Your task to perform on an android device: Set an alarm for dinner at 7:30 pm for weekdays
Image 0: 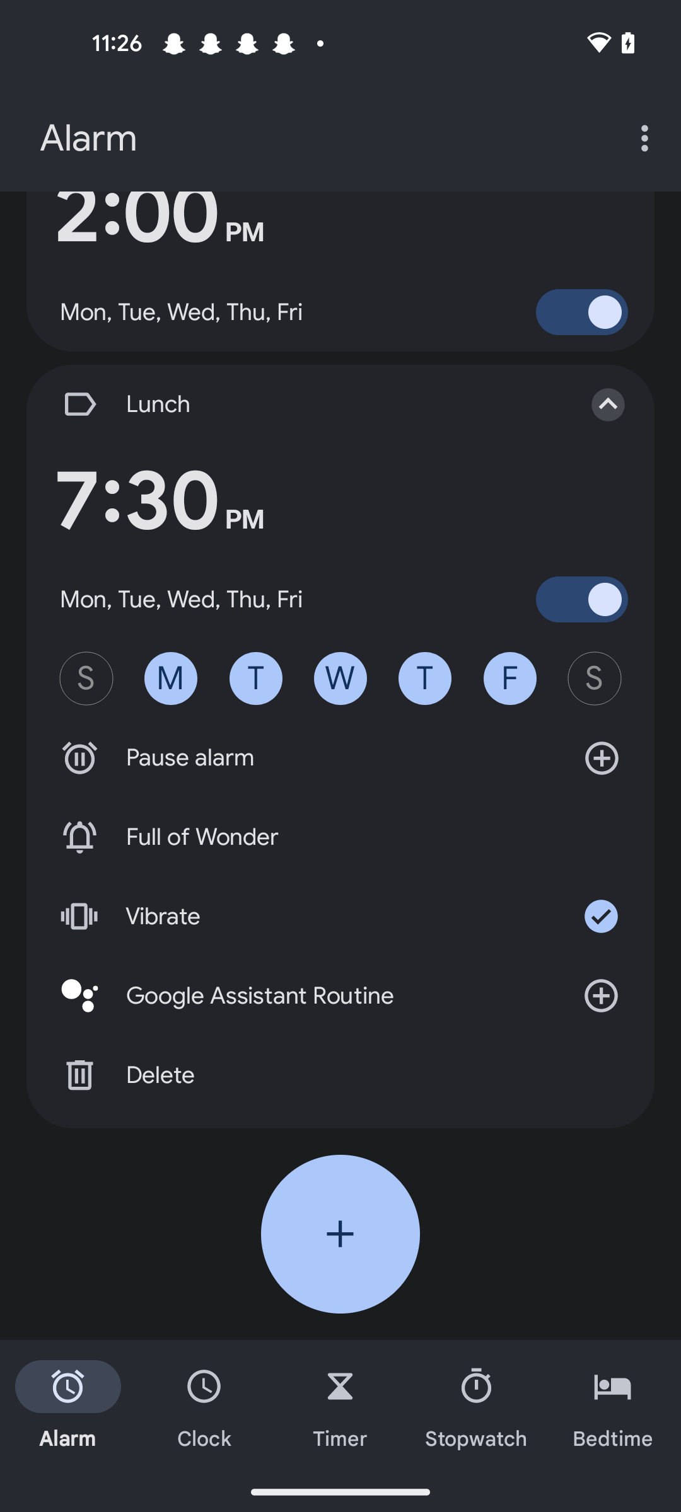
Click on the Add button of the screen 
Step 0: click (340, 1234)
Image 1: 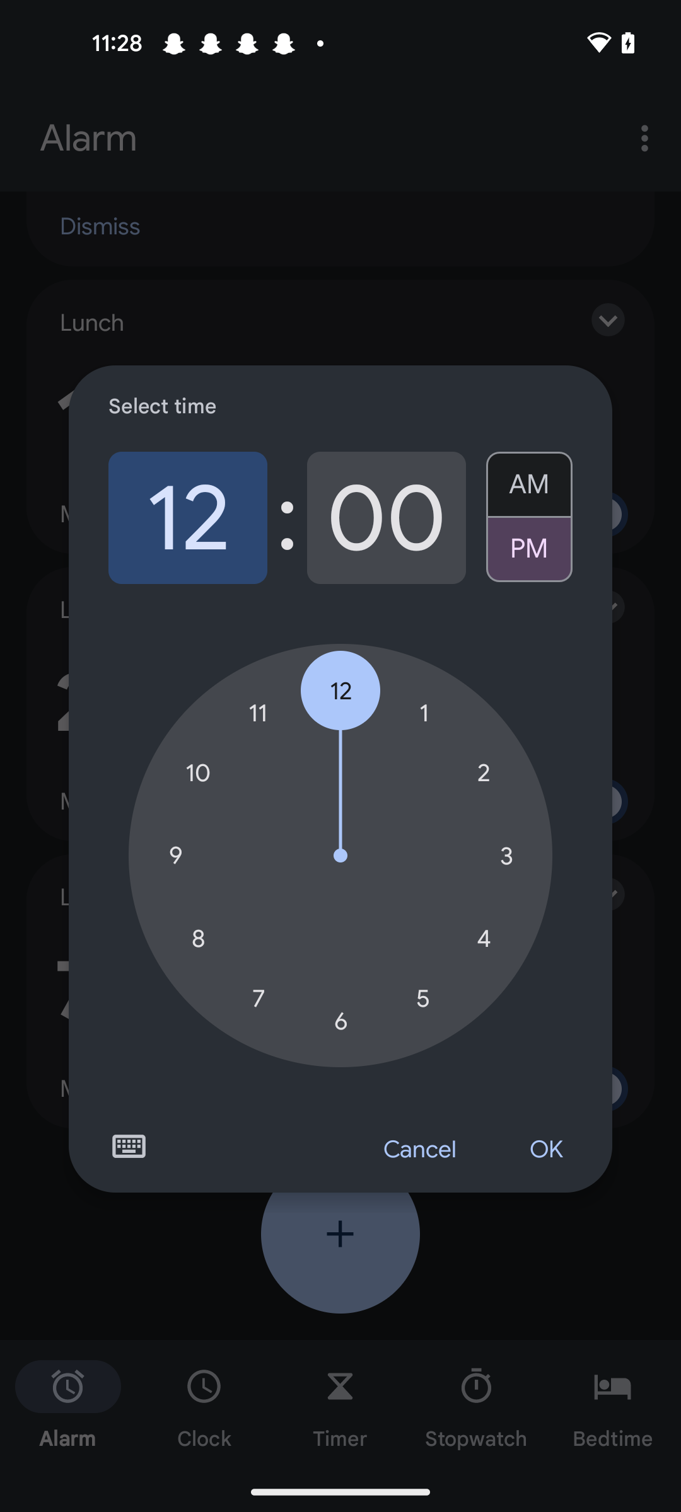
Set hours to 7
Step 1: click (258, 998)
Image 2: 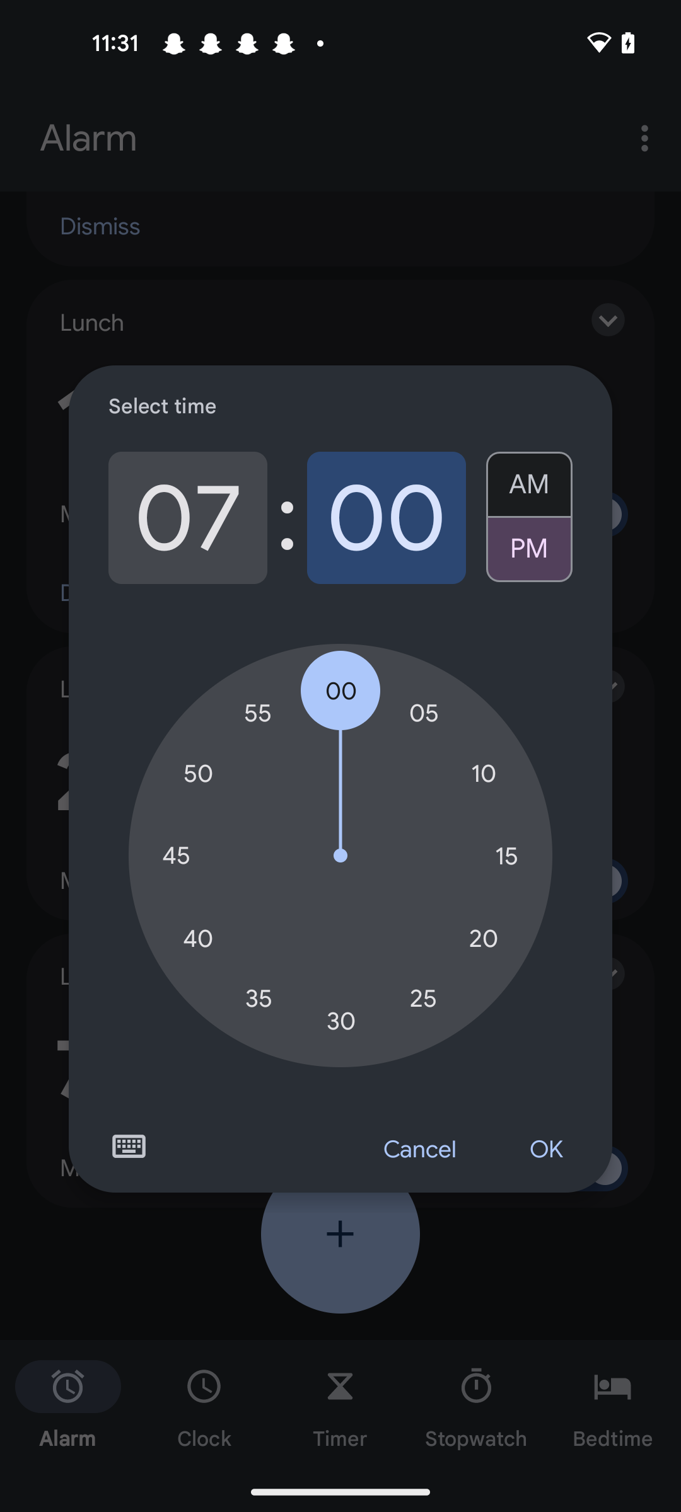
Set minutes to 30
Step 2: click (340, 1021)
Image 3: 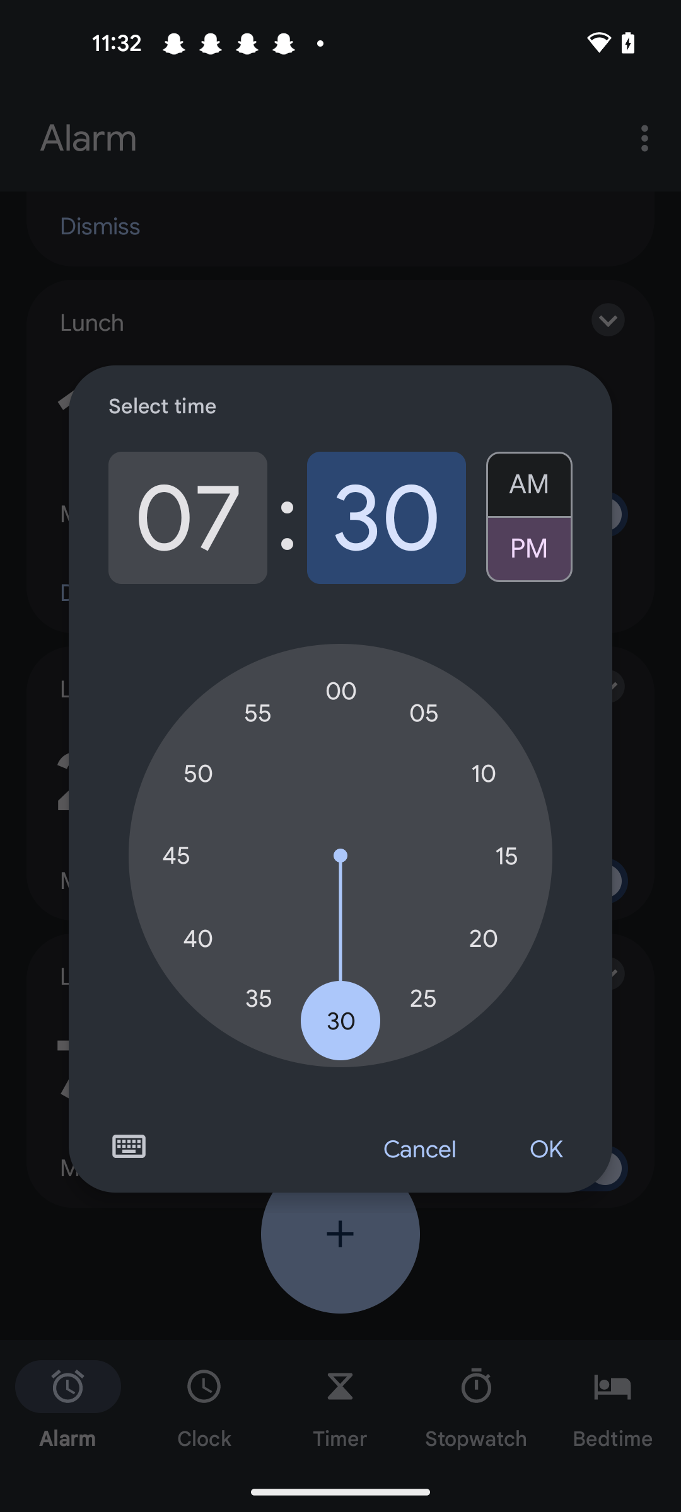
Select the Pm option 
Step 3: click (529, 556)
Image 4: 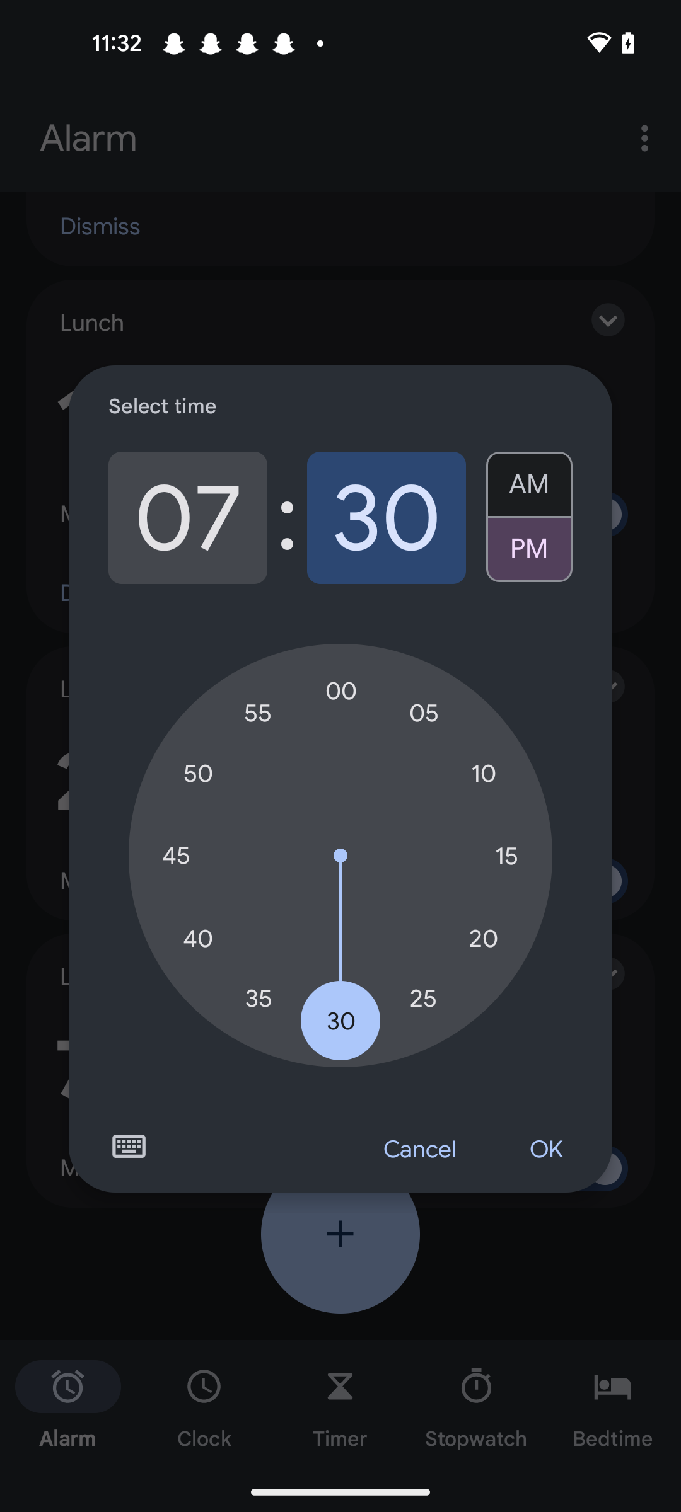
Click on the Ok button of  the screen 
Step 4: click (545, 1150)
Image 5: 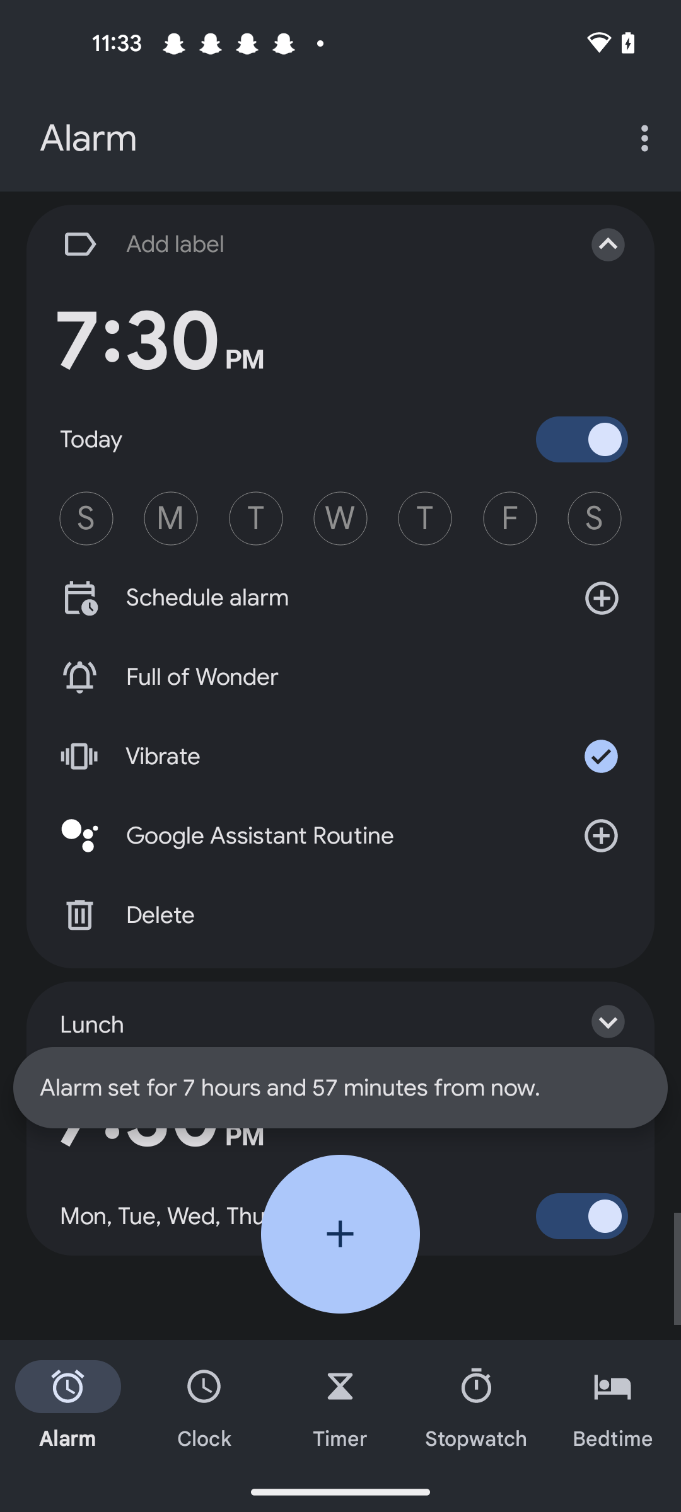
Click on the Add label option of the screen 
Step 5: click (307, 244)
Image 6: 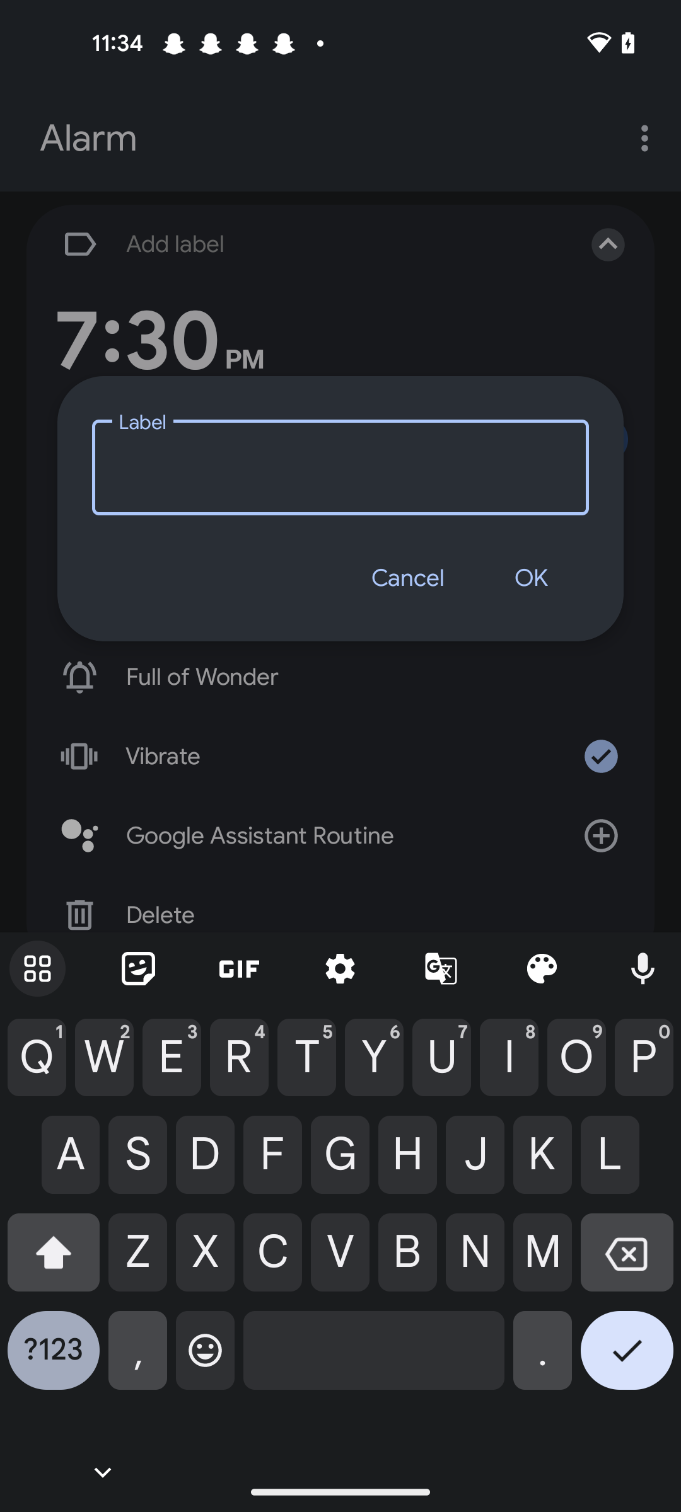
Enter an alarm name as Dinner 
Step 6: type "Dinner"
Image 7: 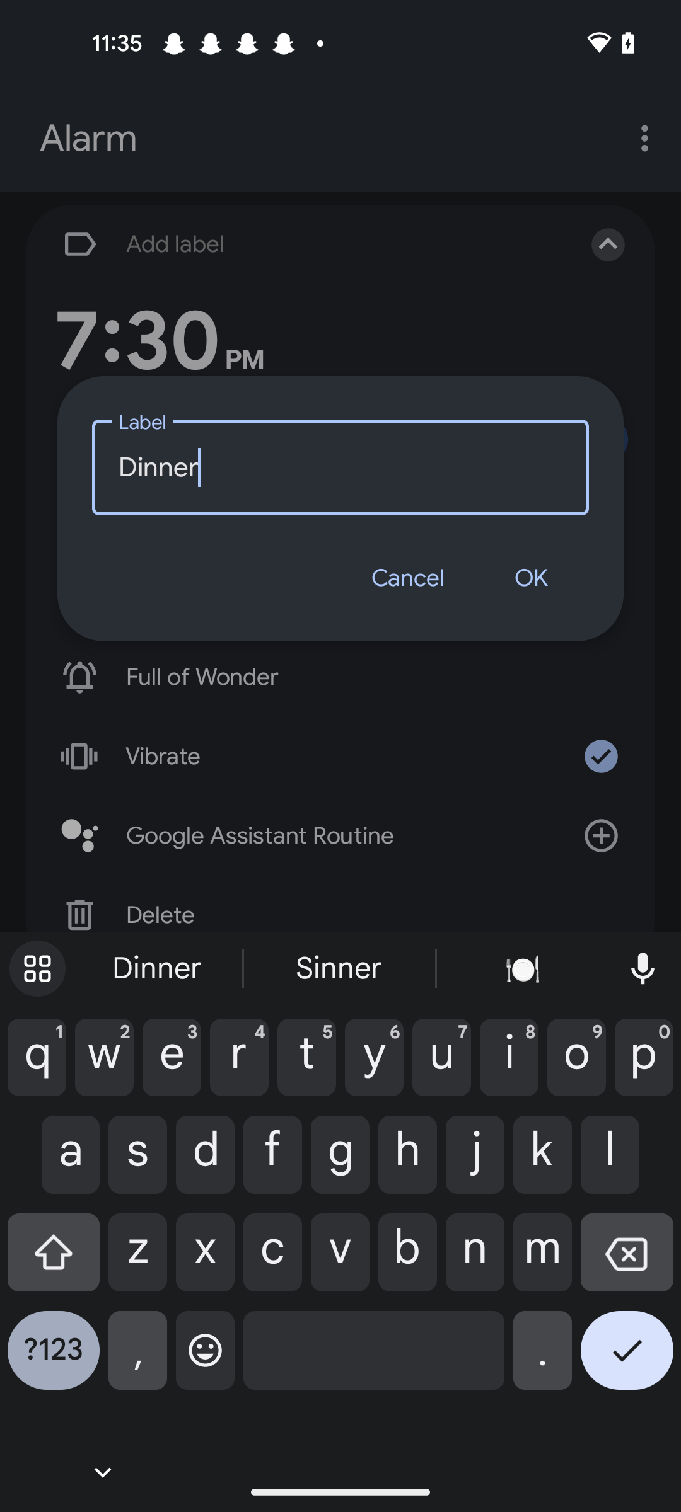
Click on the ok button of the screen 
Step 7: click (530, 578)
Image 8: 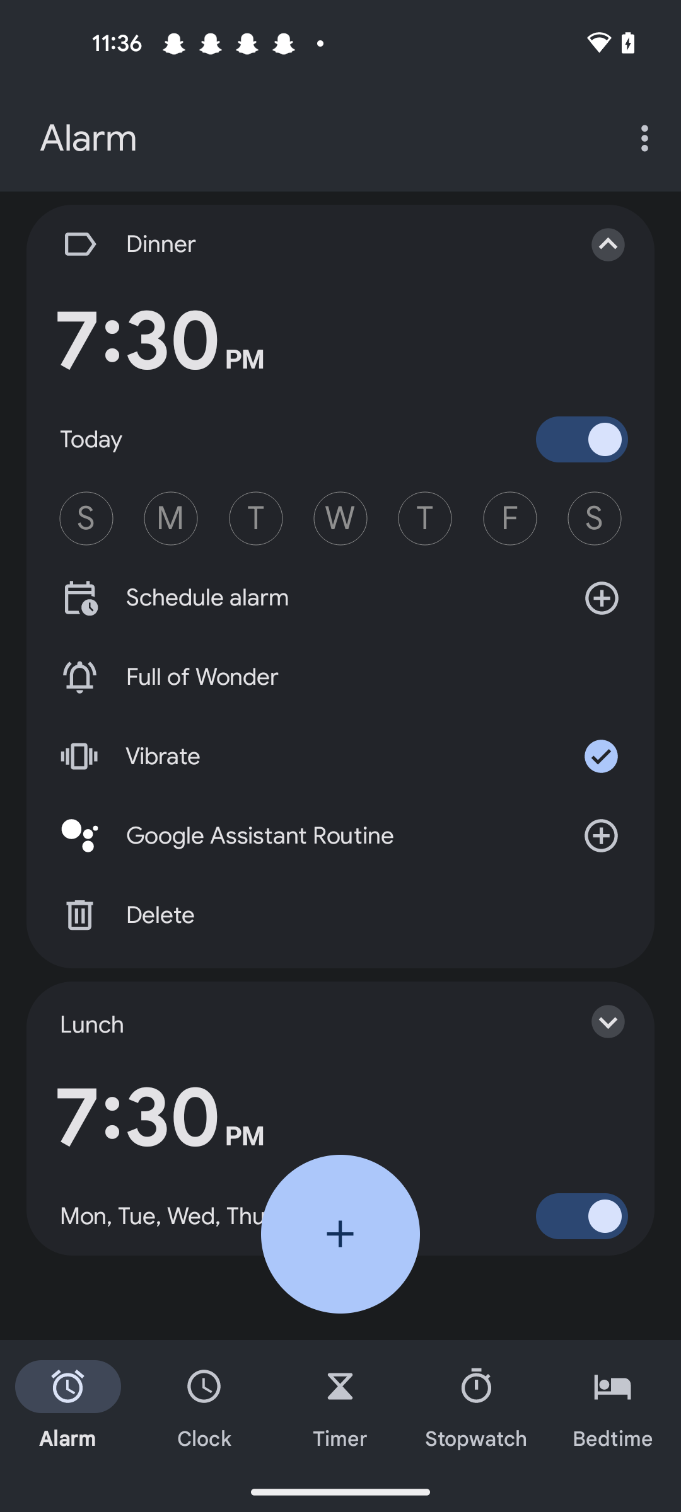
Set weekdays as Monday to Friday 
Step 8: click (171, 518)
Image 11: 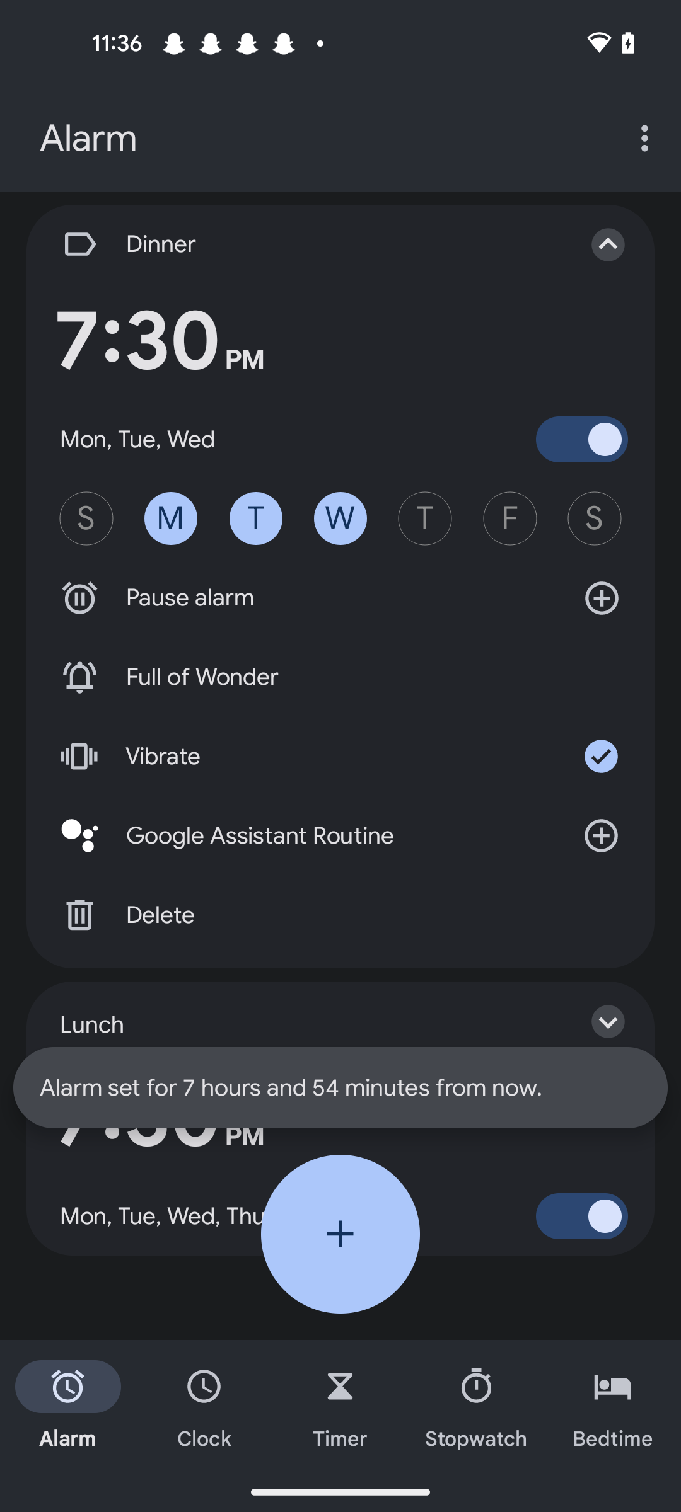
Set weekdays as Monday to Friday 
Step 11: click (424, 518)
Image 12: 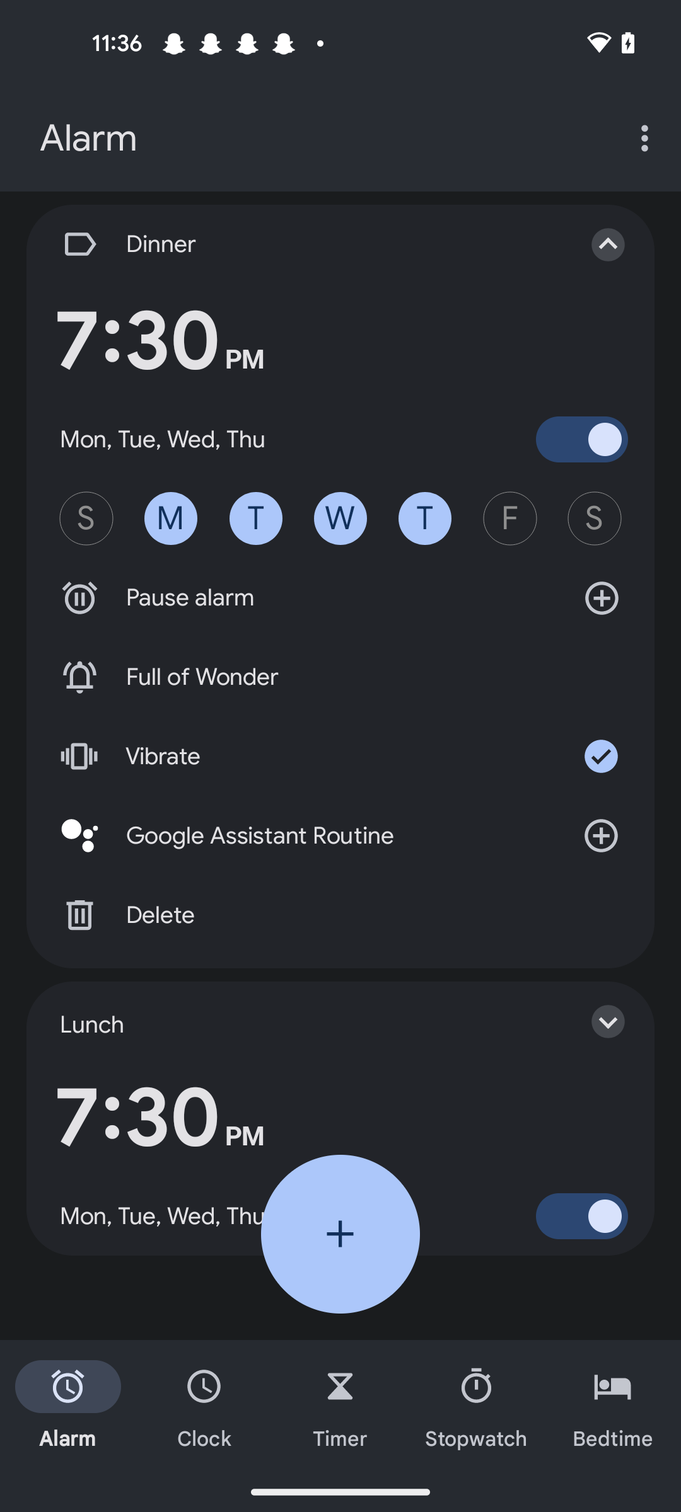
Set weekdays as Monday to Friday 
Step 12: click (509, 518)